Your task to perform on an android device: I want to use the Taskito app to share my reminder of buying New Balance hiking shoes with my son, Evan Kramer, at his email address, evankramer@gmail.com.
Image 0: 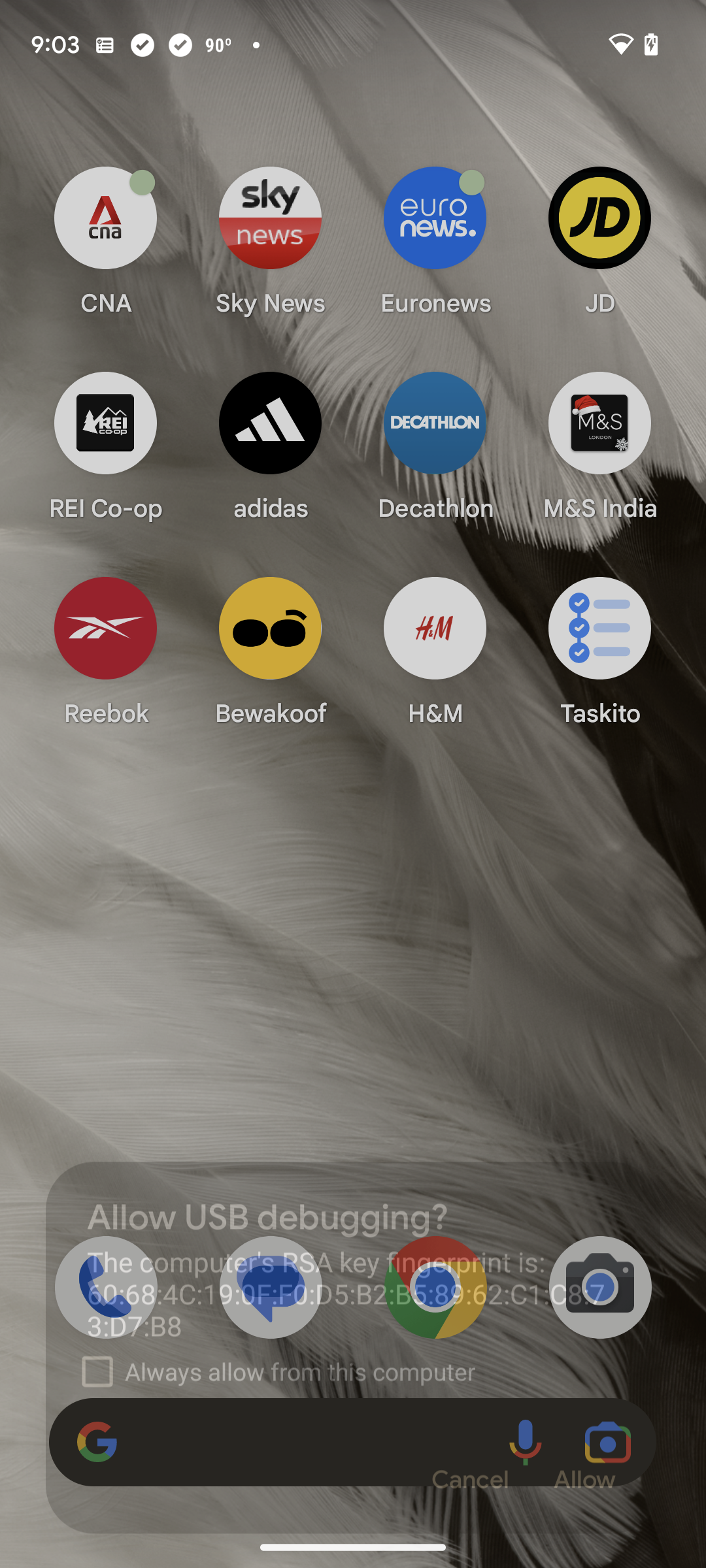
Open Taskito app
Step 0: click (599, 649)
Image 1: 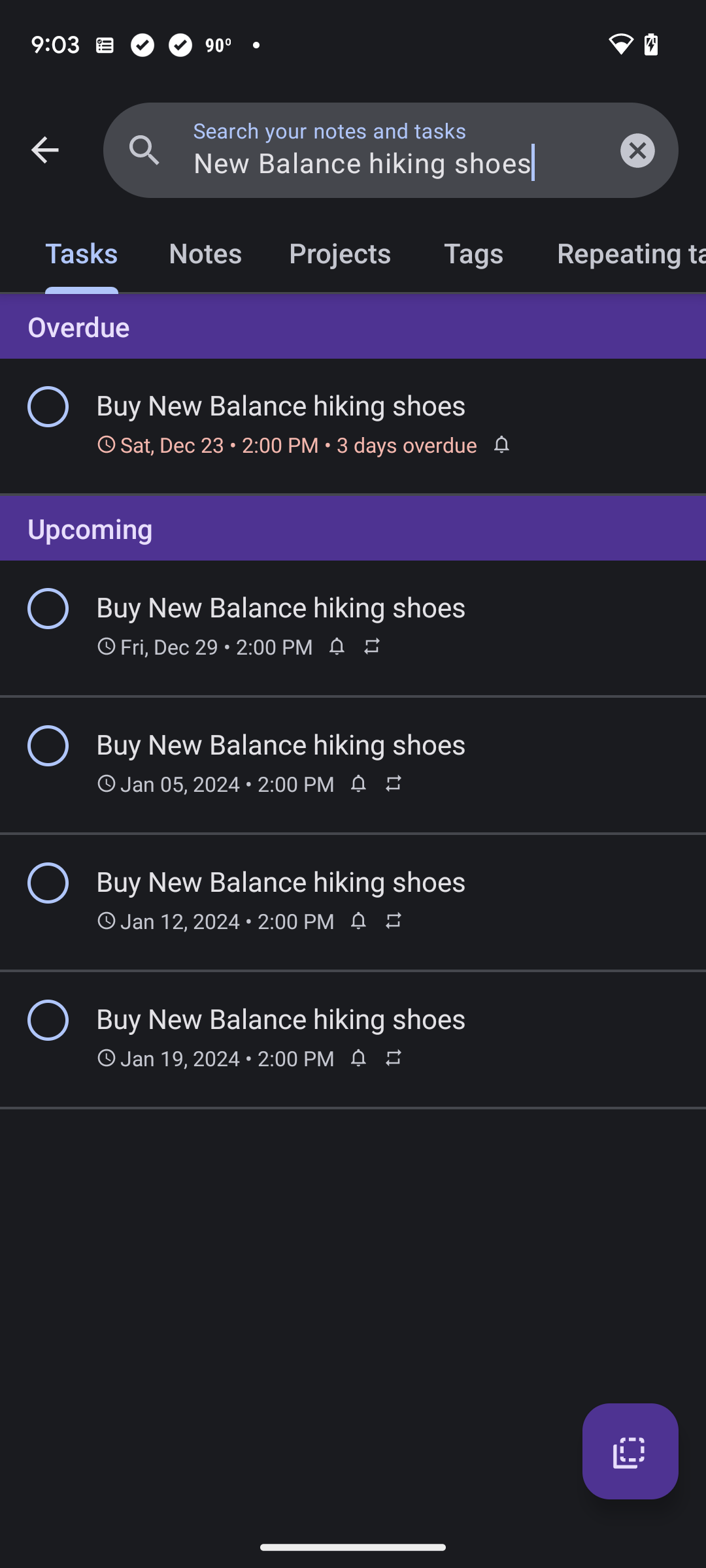
Click on Buy New Balance hiking shoes
Step 1: click (387, 606)
Image 2: 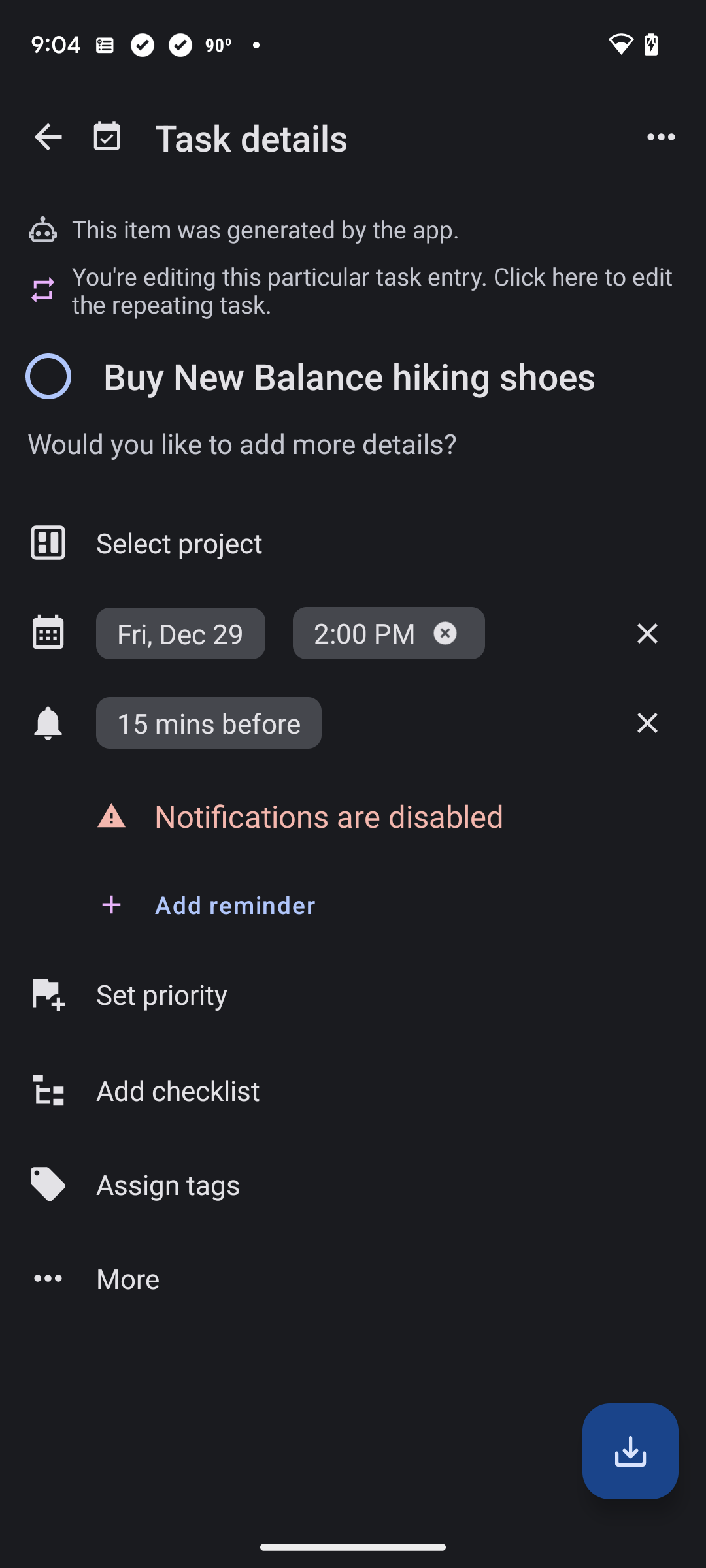
Click on more options button at the top
Step 2: click (661, 137)
Image 3: 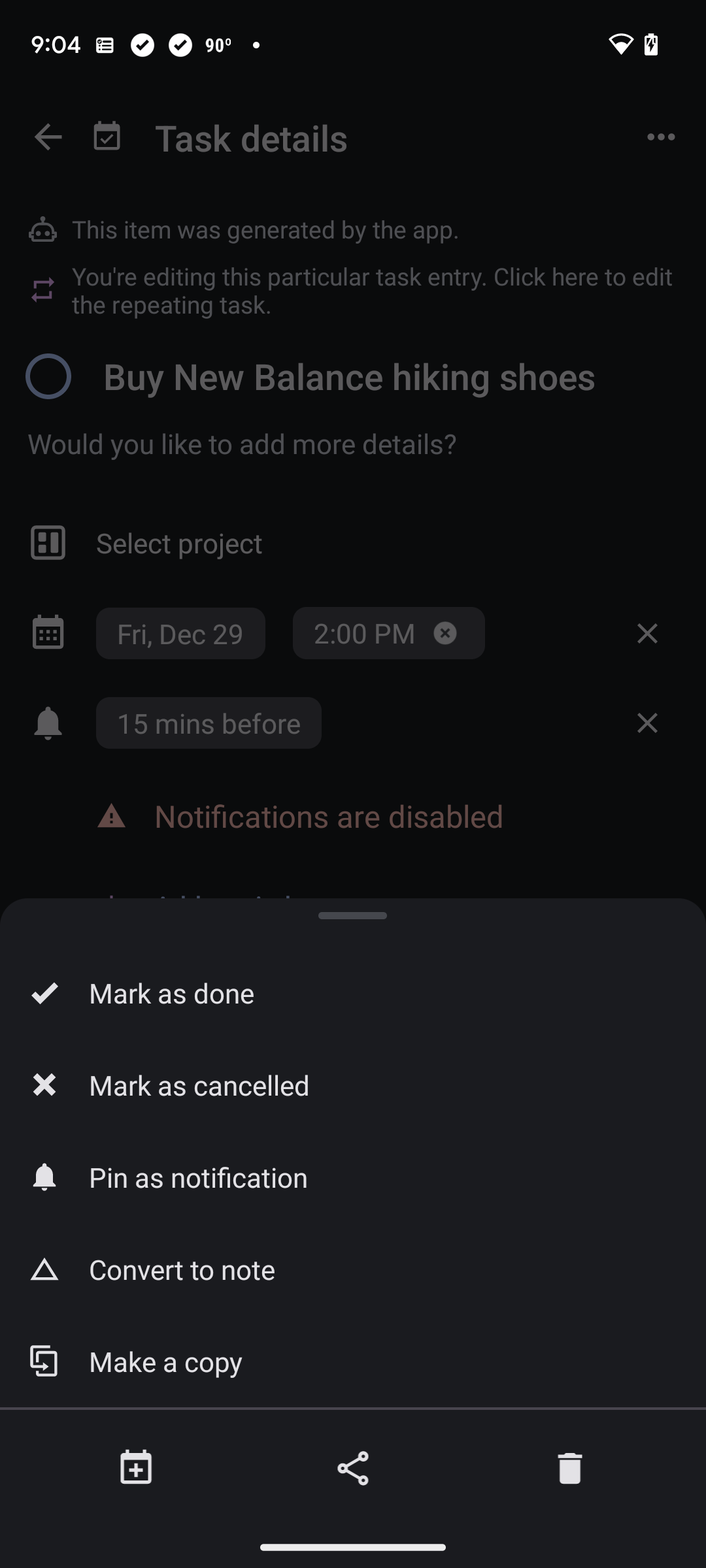
Click on the share icon
Step 3: click (353, 1468)
Image 4: 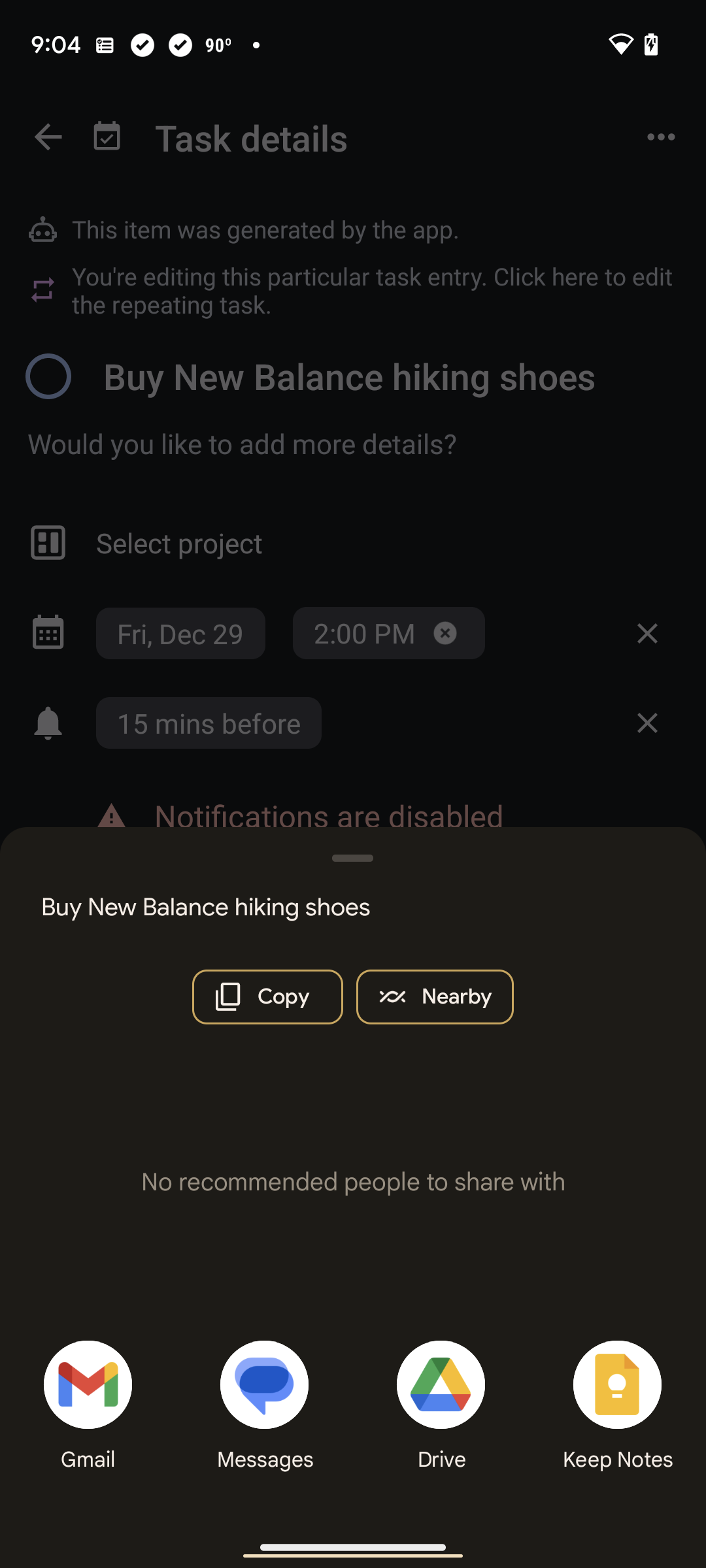
Select gmail
Step 4: click (79, 1400)
Image 5: 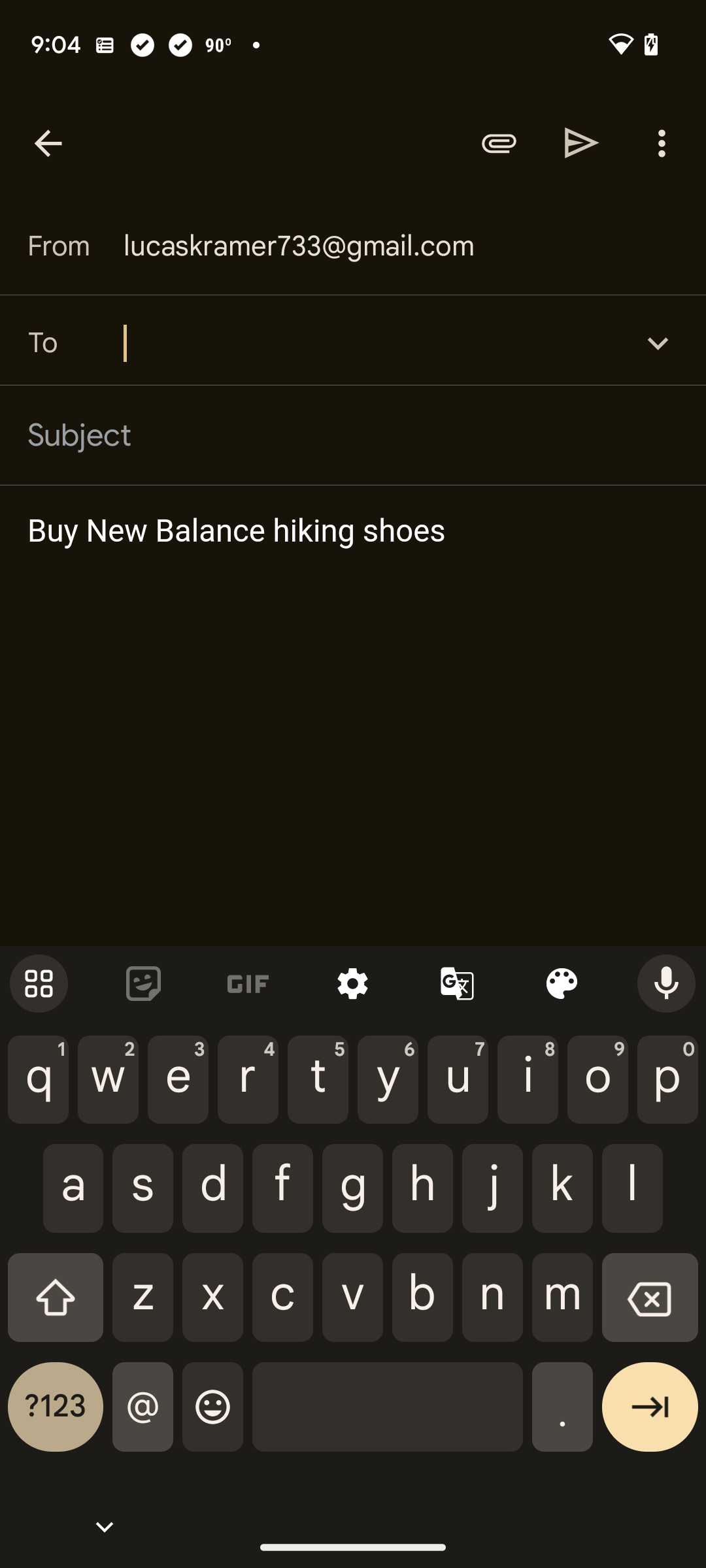
Add Evan Kramer email id
Step 5: type "evankramer@gmail.com"
Image 6: 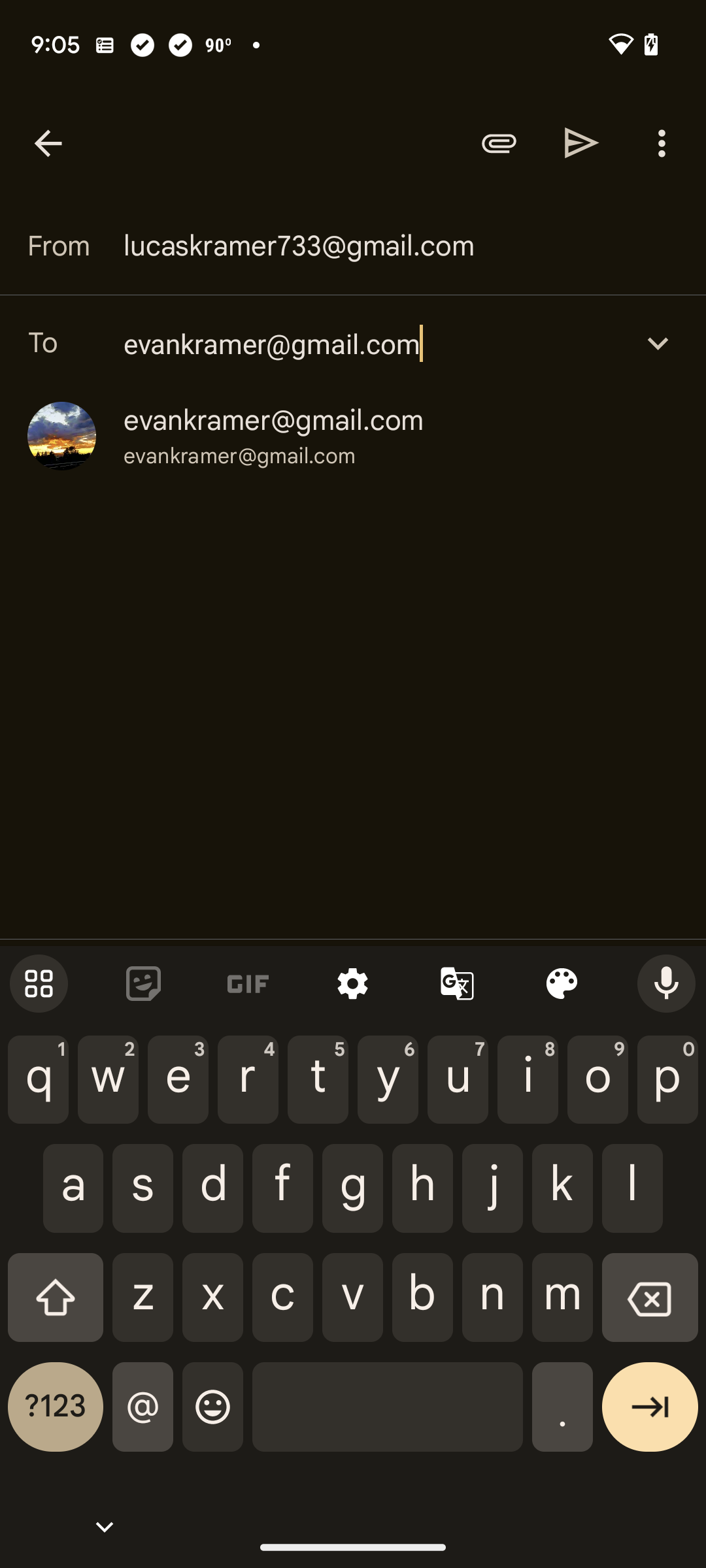
Select Evan Kramer
Step 6: click (273, 420)
Image 7: 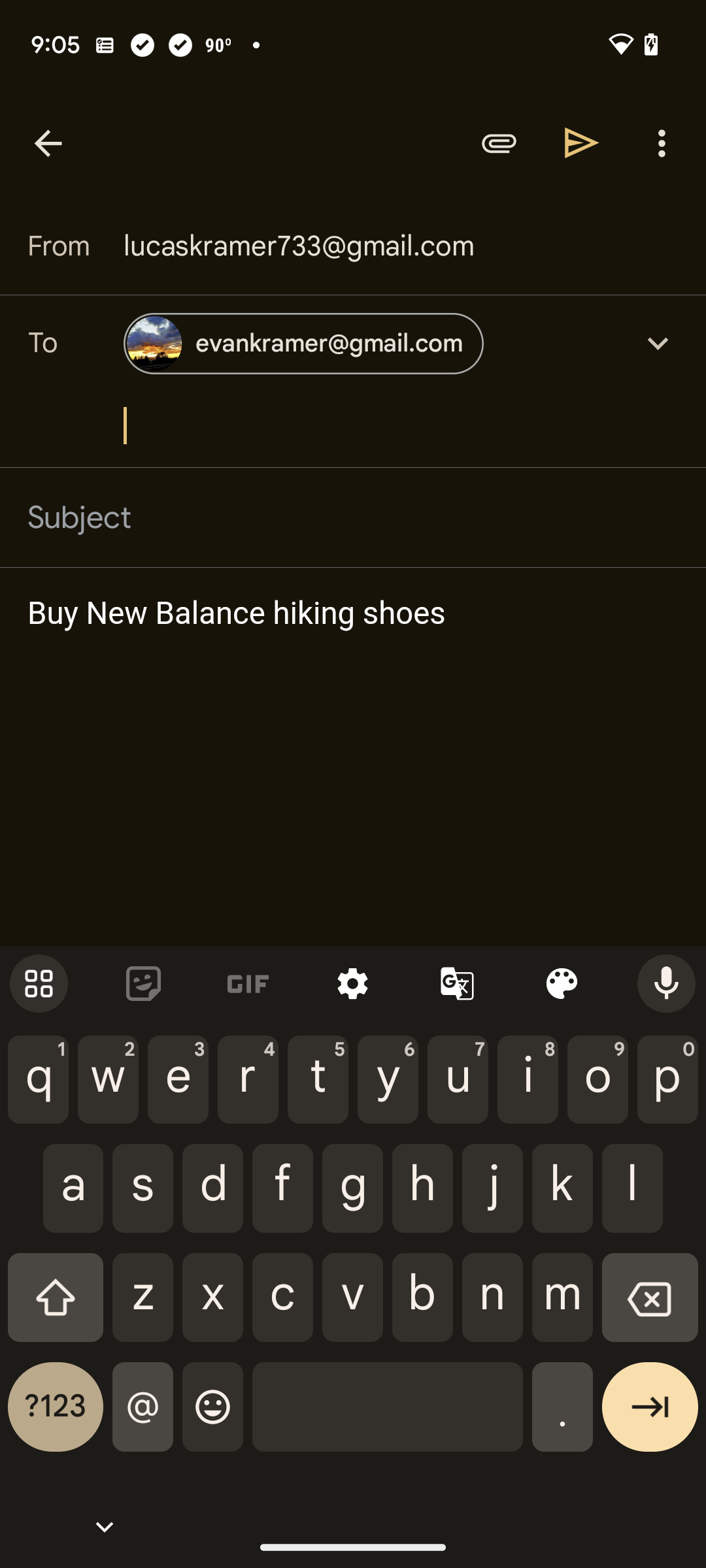
Click on sent
Step 7: click (582, 142)